Your task to perform on an android device: I want to eat my favorite meal, sauerbraten, so I decided to make sauerbraten at home. So find the recipe for sauerbraten meal in the Yummly app.
Image 0: 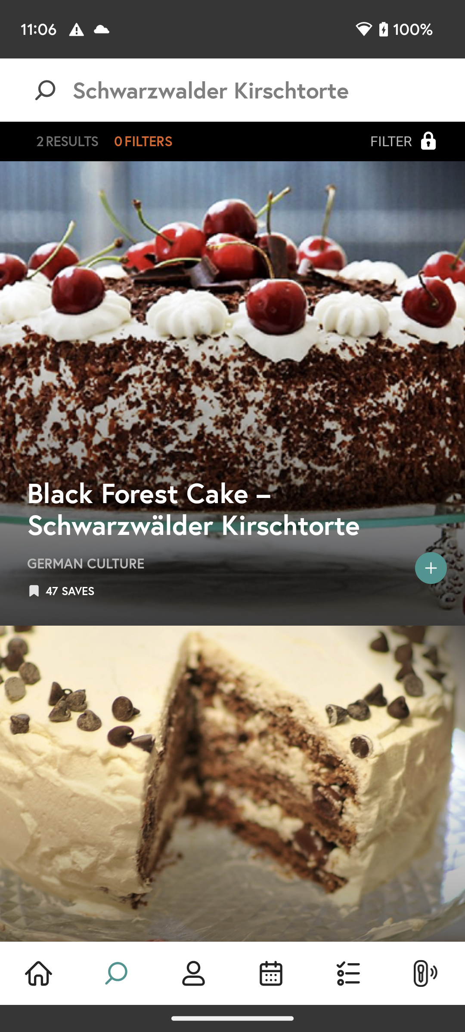
Click on the search bar at the top of the screen.
Step 0: click (259, 90)
Image 1: 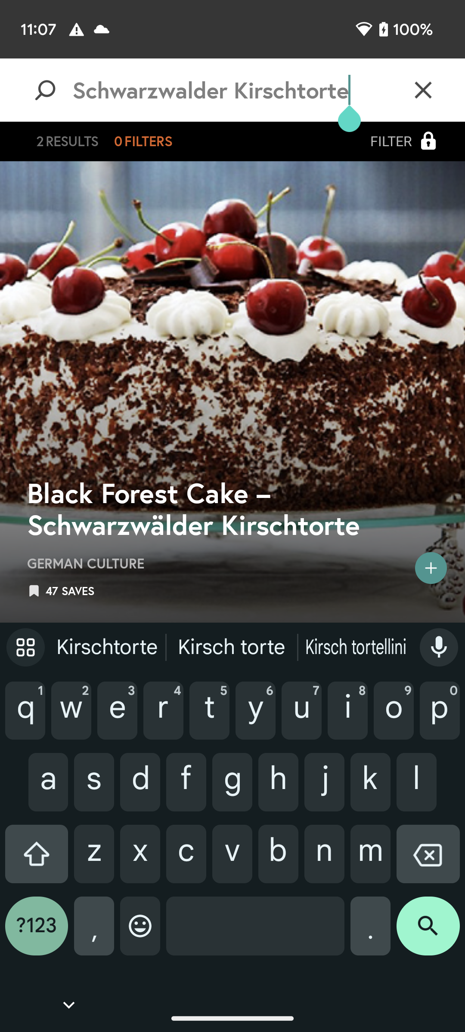
Click on the cross icon of the search bar at the top right corner of the screen
Step 1: click (423, 90)
Image 2: 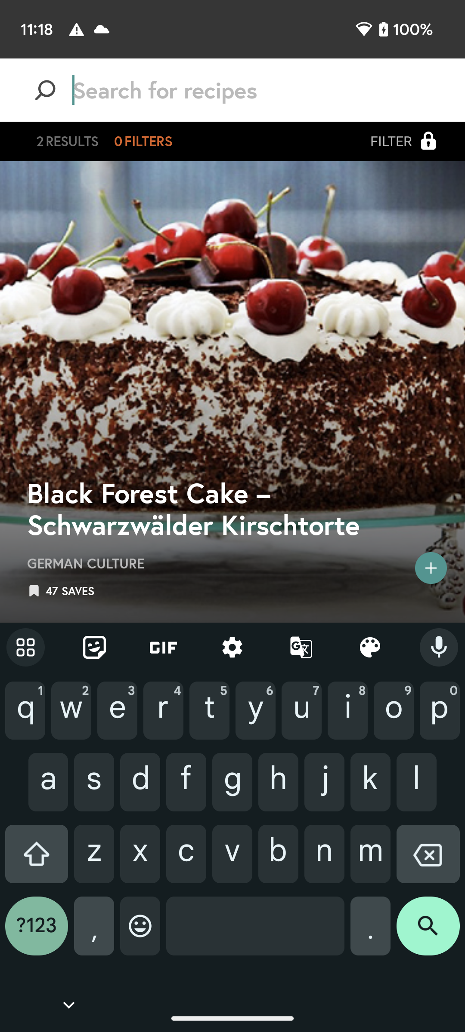
Type sauerbraten in the search bar to search for this meal recipe.
Step 2: type "sauerbraten"
Image 3: 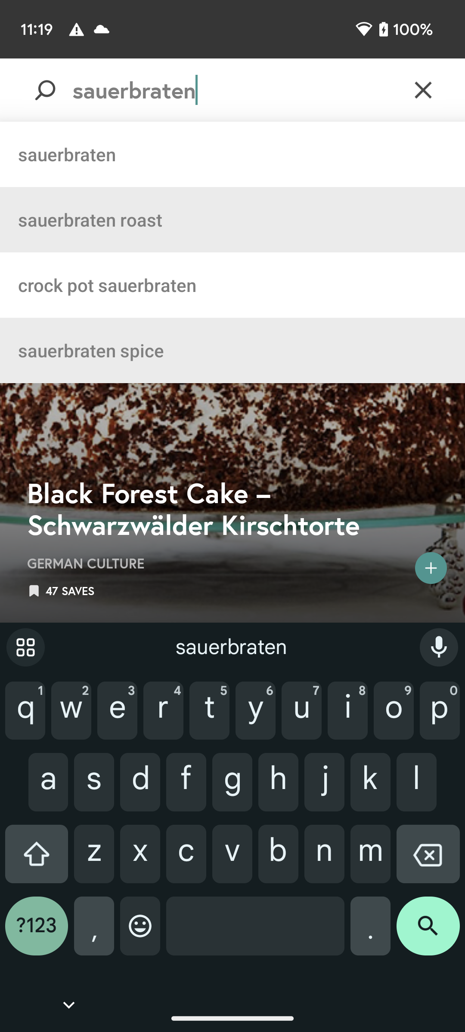
Click on the search icon at the bottom right corner of the screen to view the search recipe.
Step 3: click (428, 933)